Your task to perform on an android device: In the Sgraffito app, I would like to create a new Free paint canvas.
Image 0: 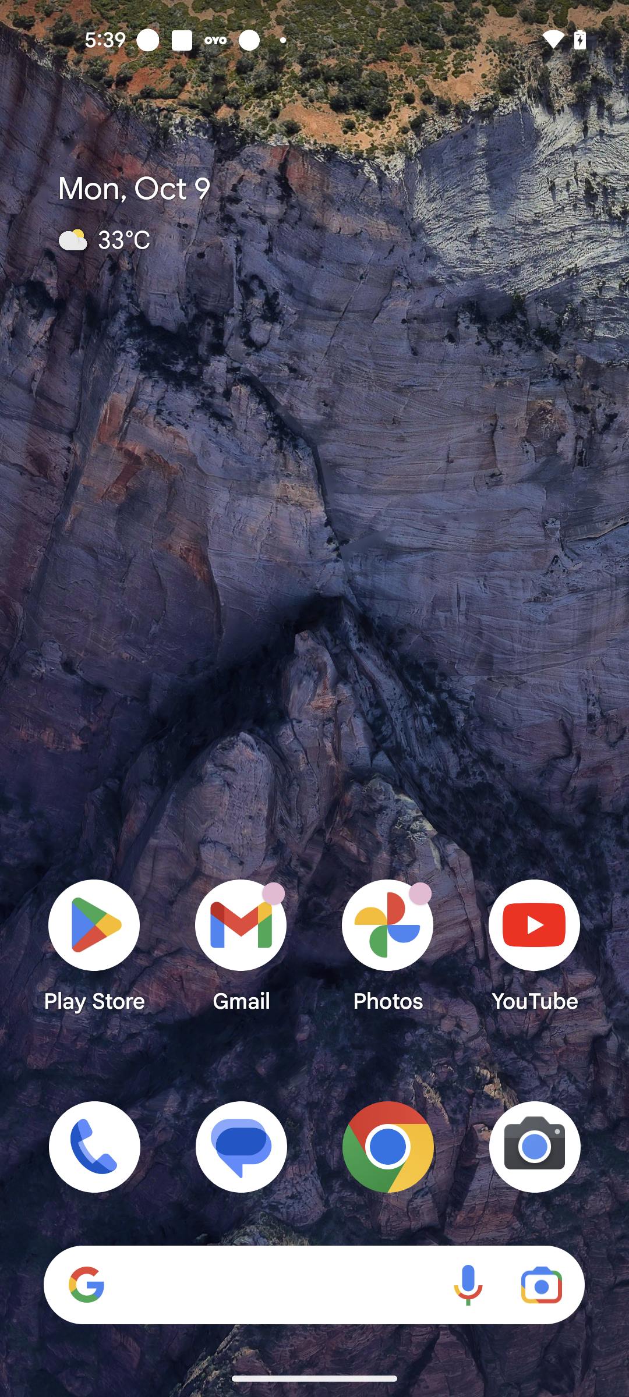
Open the Sgraffito app
Step 0: open app "Sgraffito"
Image 1: 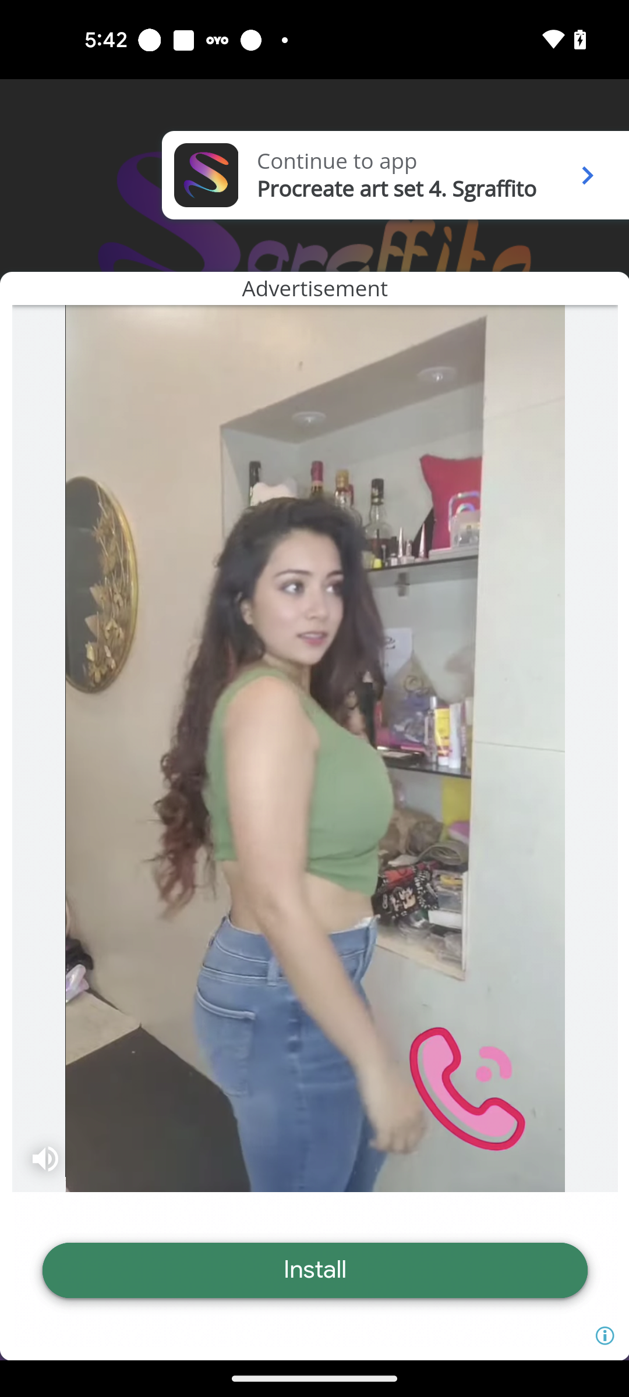
Click on the Continue to app option
Step 1: click (337, 161)